Your task to perform on an android device: Due to some urgency, I could not be able to take breaks, and for this reason, the plan has to be postponed. Save the property selected to stay in Abu Dhabi in the Trovit app.
Image 0: 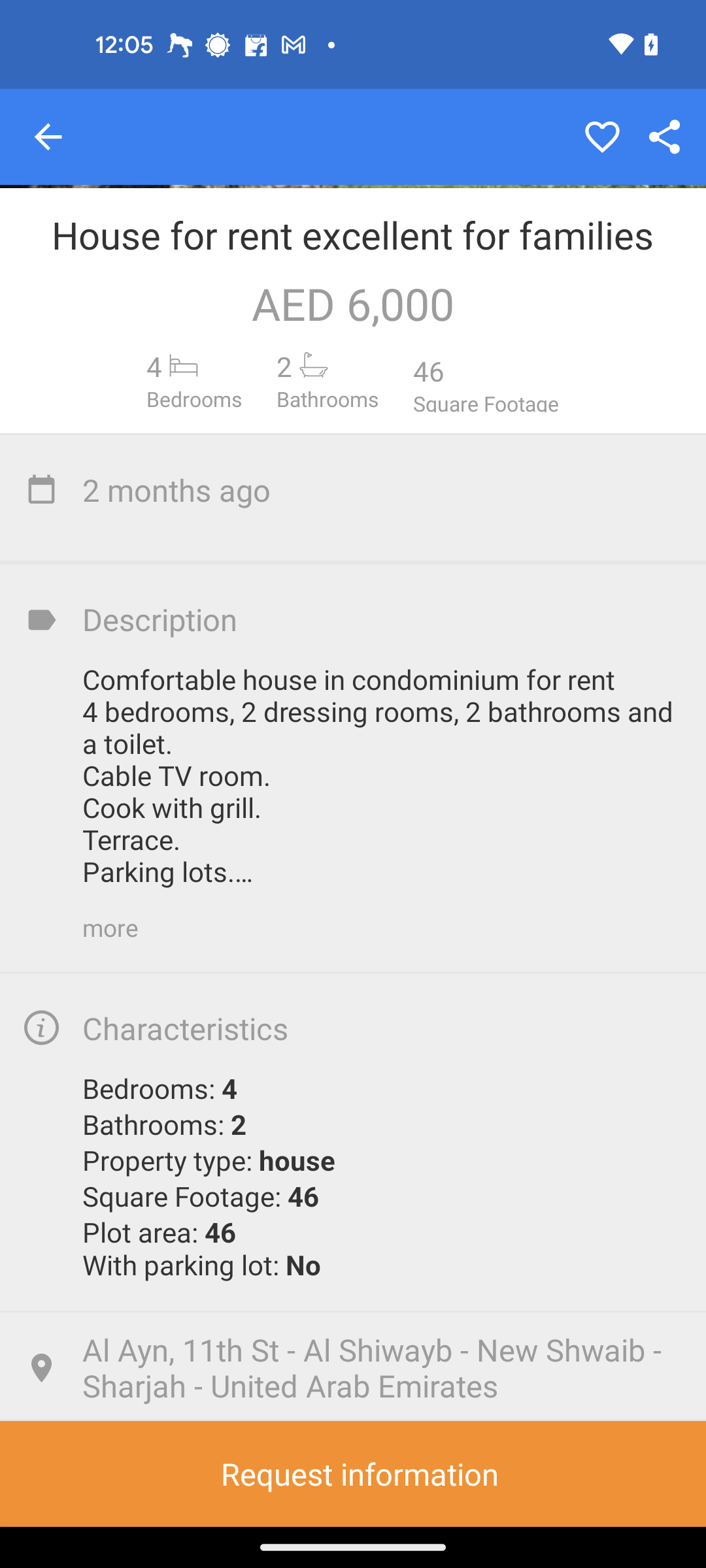
Click on the heart icon at the top of the screen
Step 0: click (613, 137)